Your task to perform on an android device: Check for the reviews and ratings of BMW X3 in the CarDekho app.
Image 0: 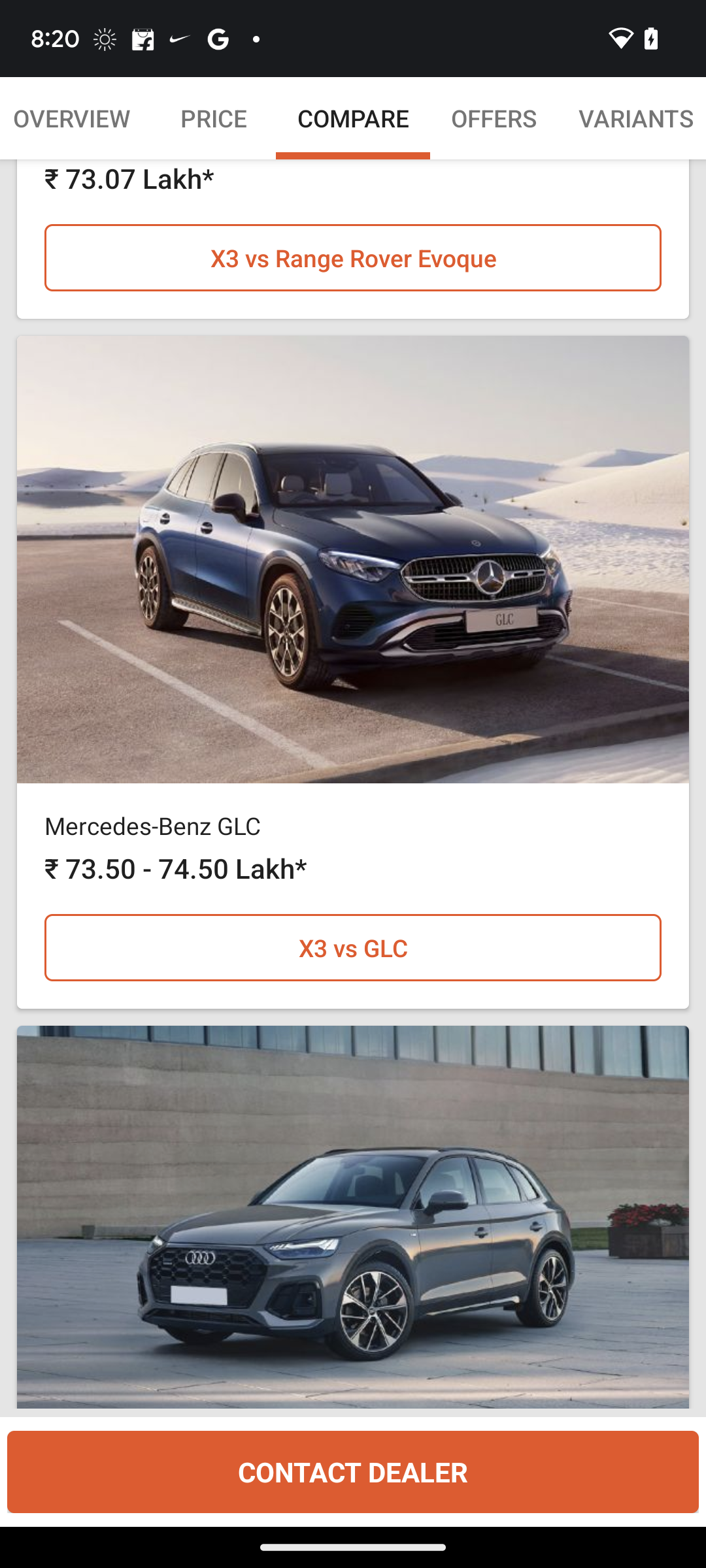
Step 0: scroll right
Image 1: 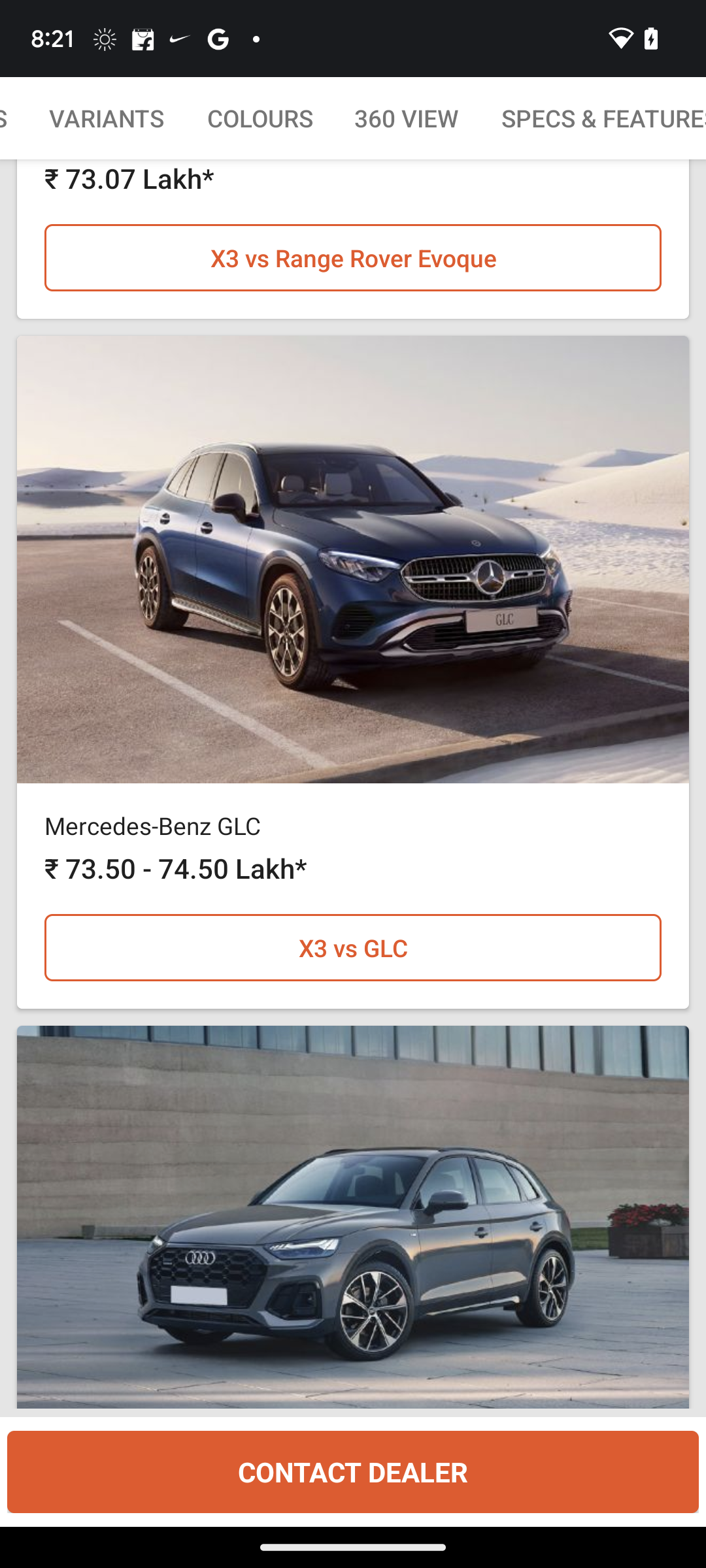
Click on the the reviews button.
Step 1: wait
Image 2: 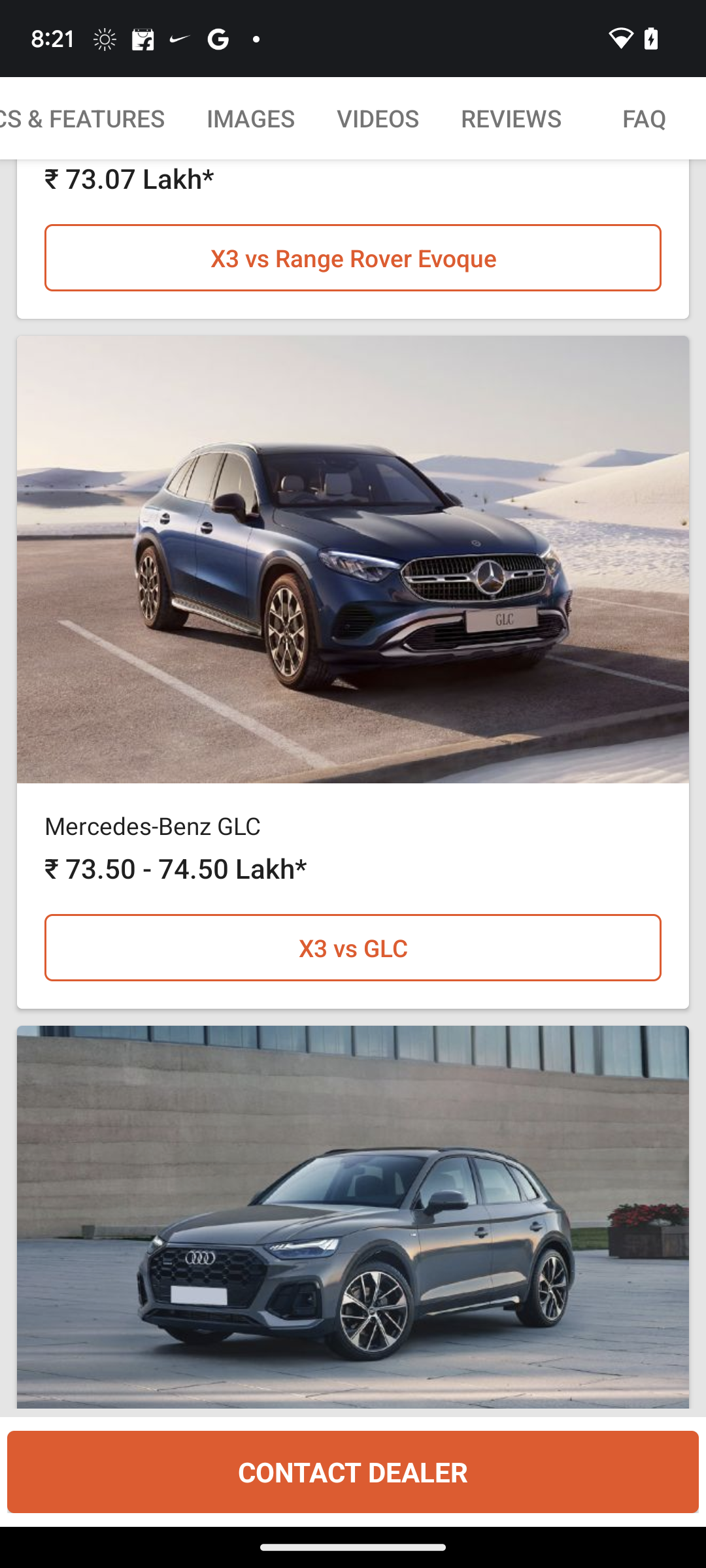
Click on the reviews button.
Step 2: click (511, 118)
Image 3: 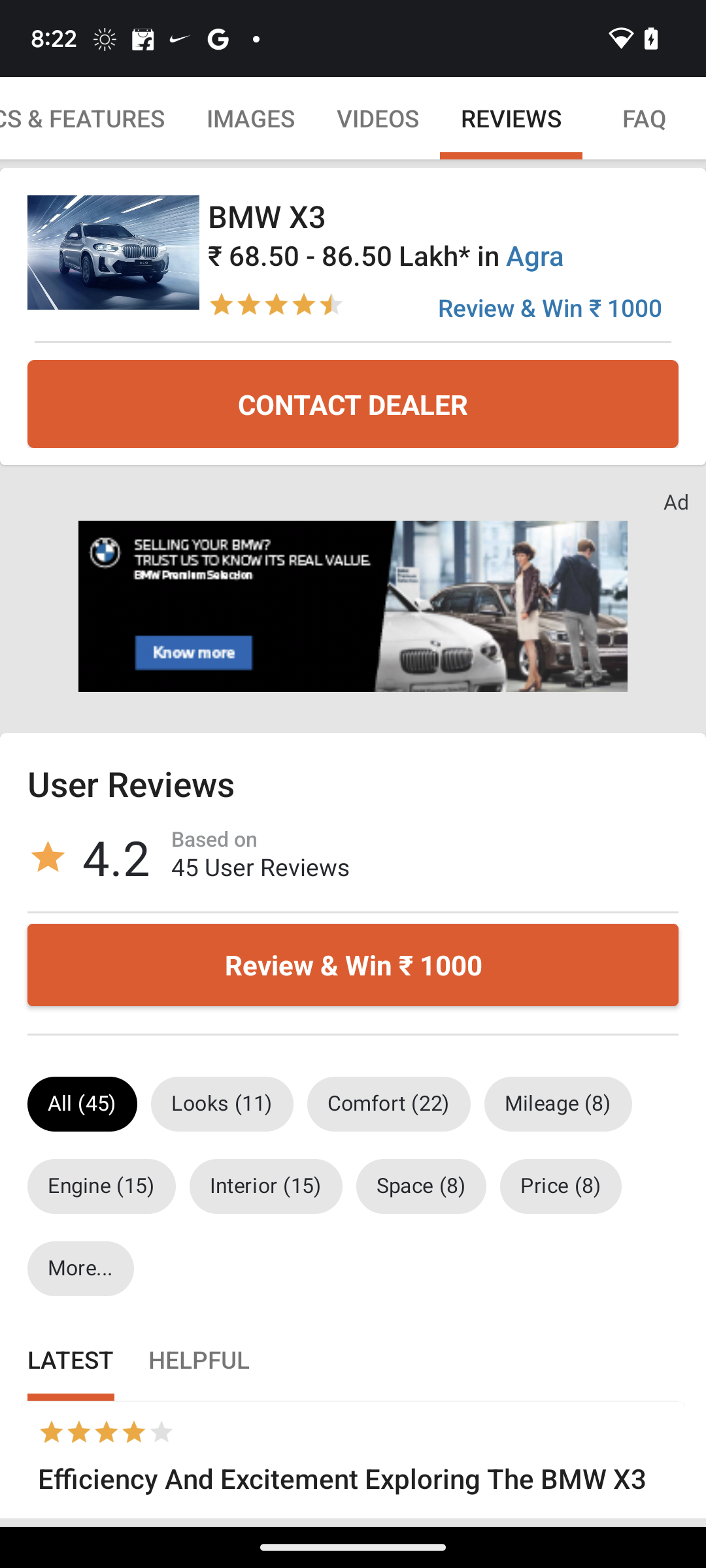
Swipe down to view more reviews.
Step 3: scroll down